Your task to perform on an android device: I want to use GoogleFit app.
Image 0: 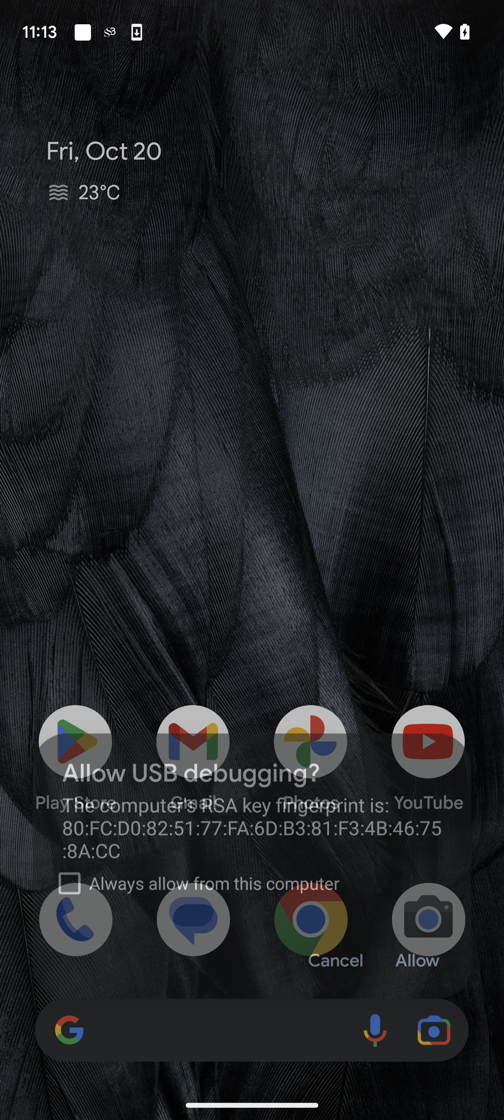
Open GoogleFit app.
Step 0: open app "Fit"
Image 1: 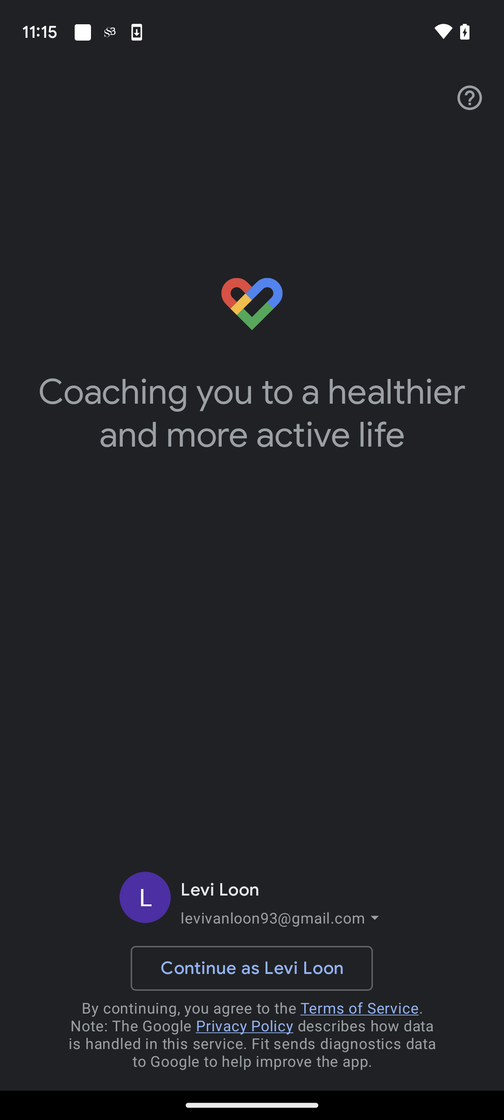
Click on Continue as Levi Loon option on the bottom of the screen.
Step 1: click (252, 968)
Image 2: 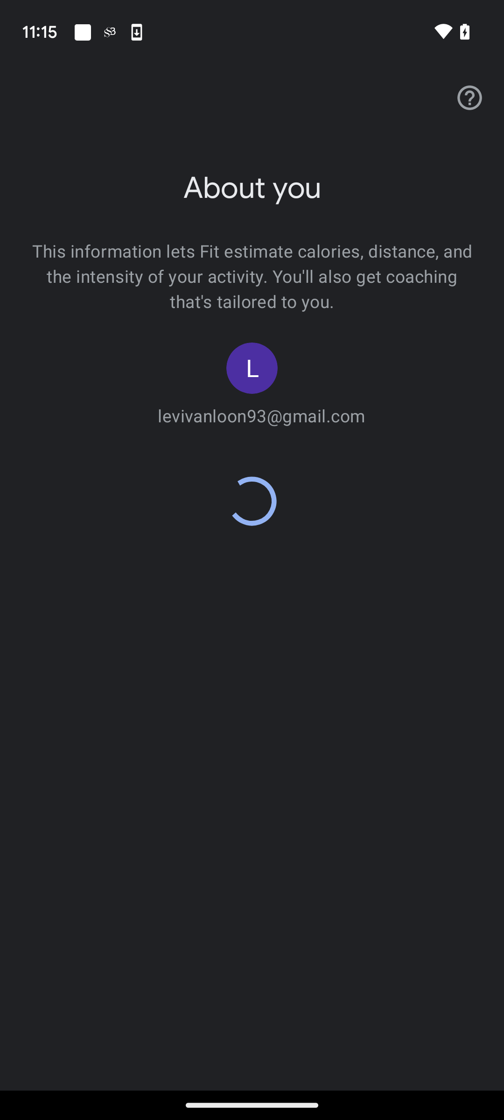
Click on Continue as Levi Loon option on the bottom of the screen.
Step 2: wait
Image 3: 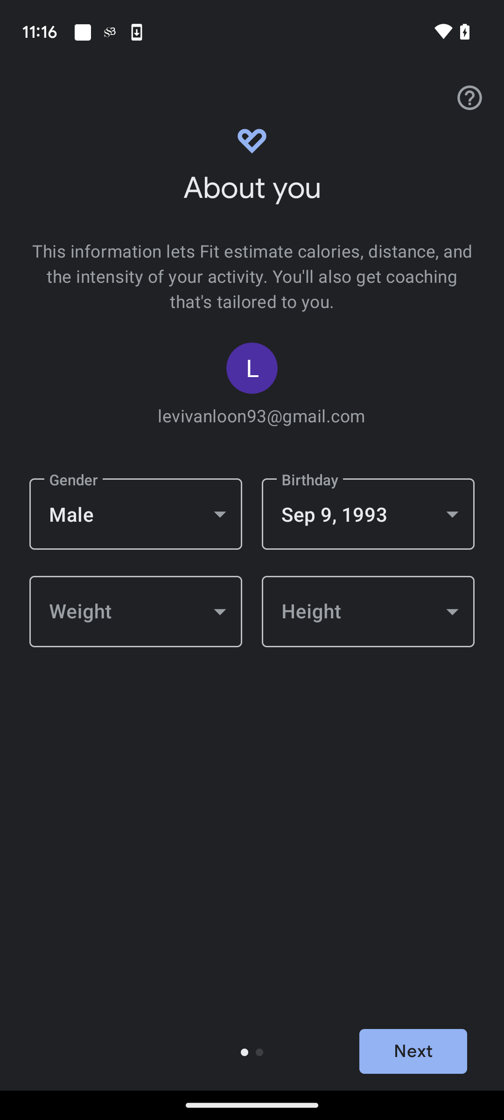
Click on weight drop down menu.
Step 3: click (136, 611)
Image 4: 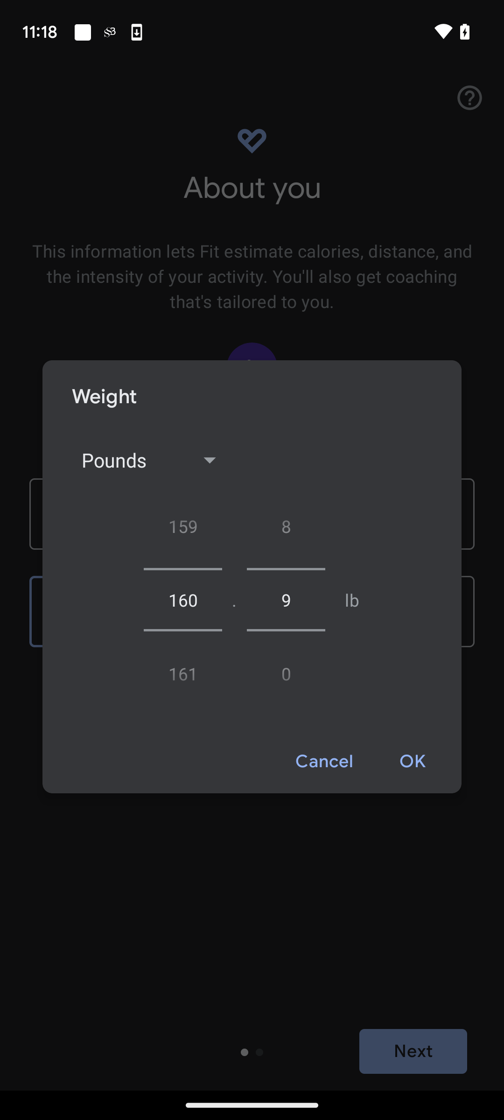
Click on Pounds drop down button.
Step 4: click (114, 460)
Image 5: 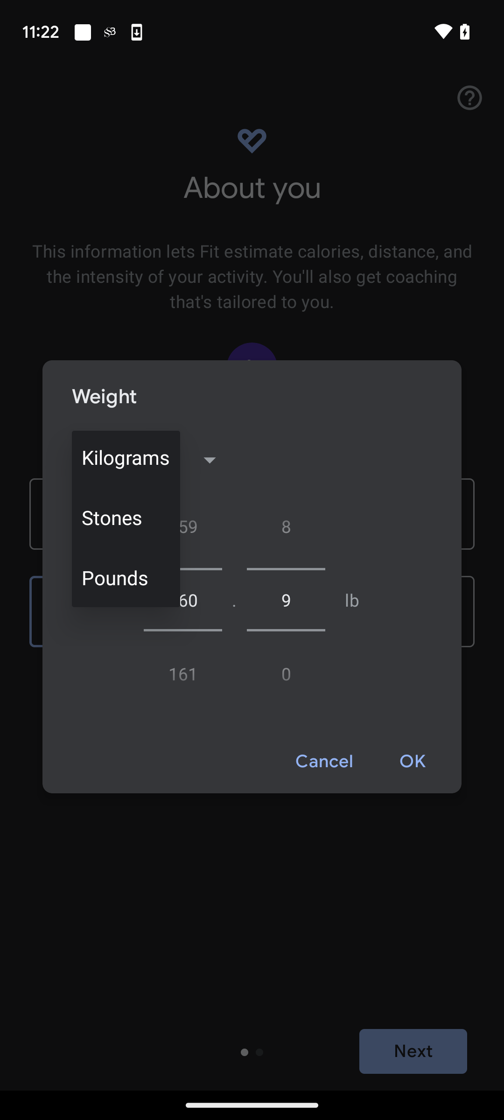
Click on Kilograms.
Step 5: click (126, 458)
Image 6: 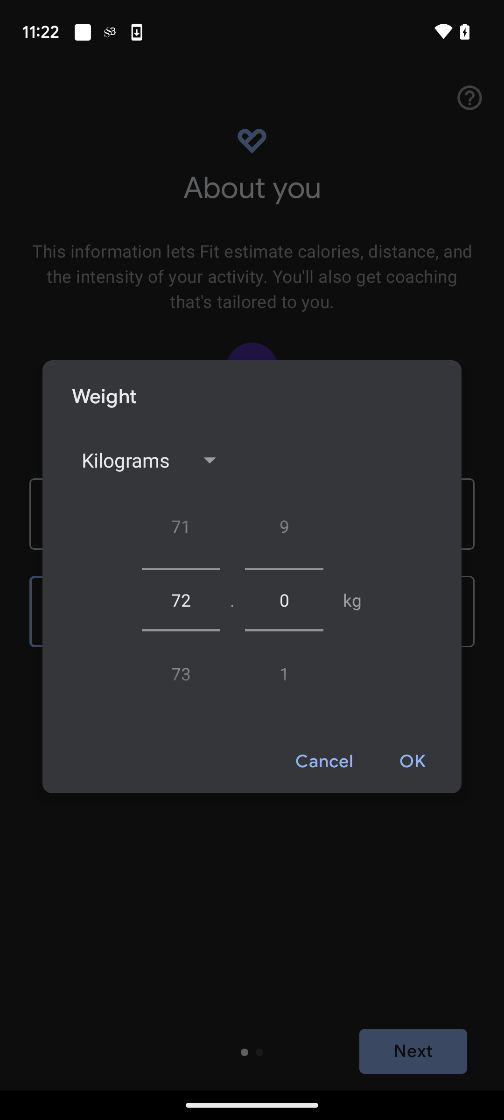
Scroll down to choose 69 instead of 72.
Step 6: scroll up
Image 7: 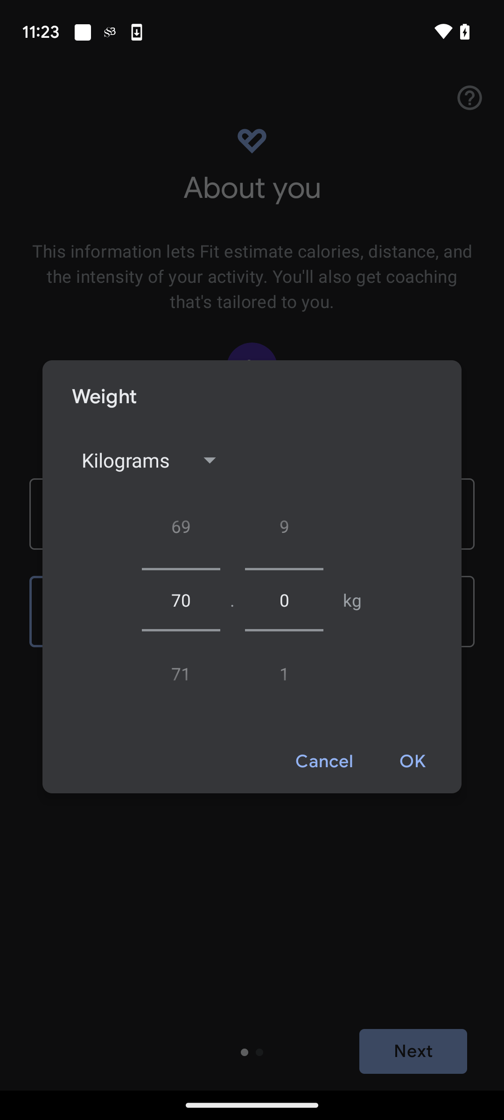
Scroll down to choose 69 instead of 72.
Step 7: scroll up
Image 8: 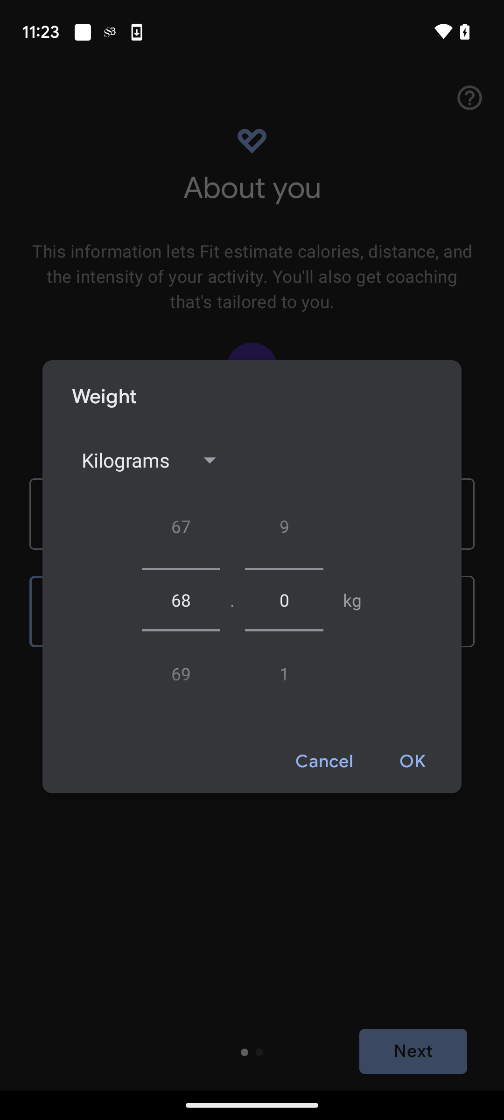
Click on OK button.
Step 8: click (413, 762)
Image 10: 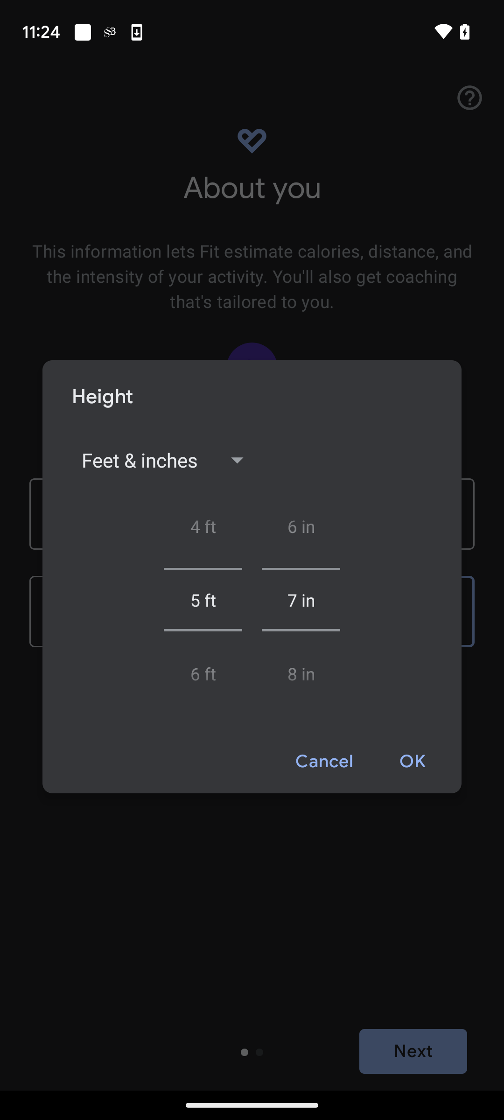
Click on Feet & Inches drop down button.
Step 10: click (140, 460)
Image 11: 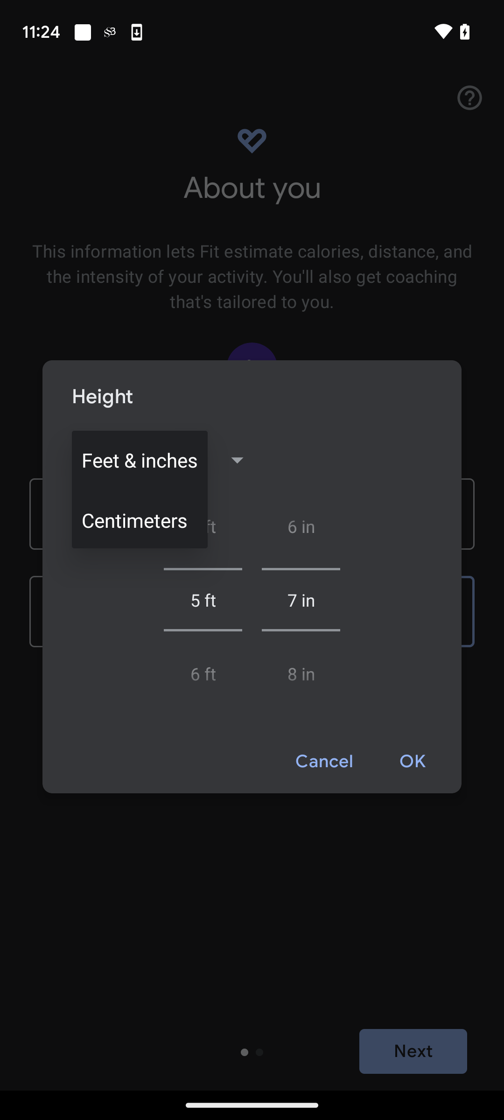
Click on centimeters.
Step 11: click (140, 519)
Image 12: 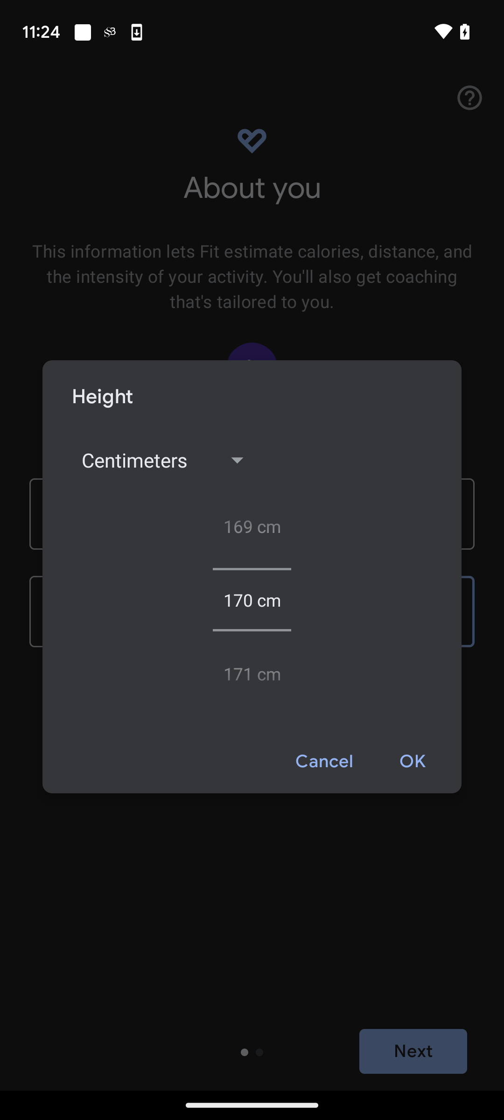
Swipe up to choose 180 cm instead of 170 cm.
Step 12: scroll down
Image 13: 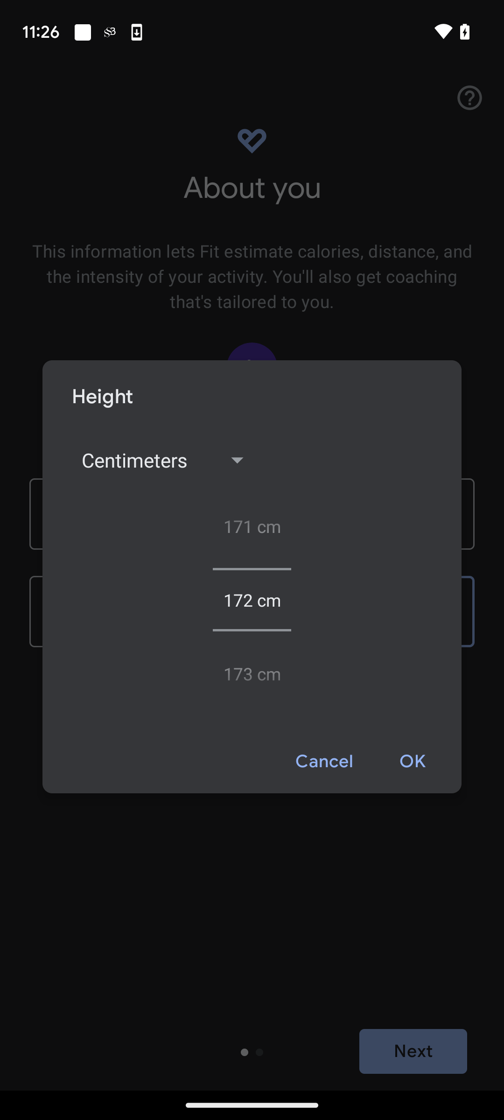
Swipe up to choose 180 cm instead of 170 cm.
Step 13: scroll down
Image 14: 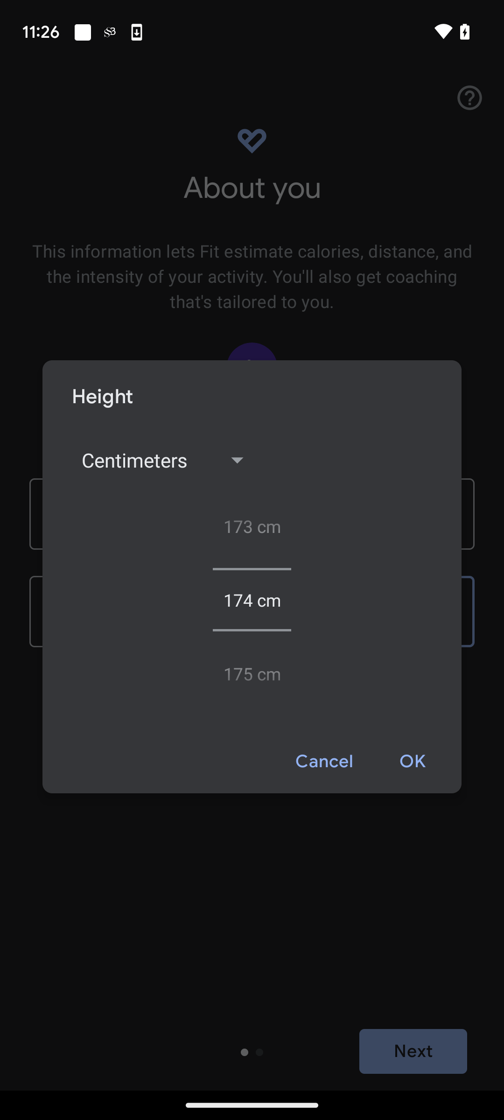
Swipe up to choose 180 cm instead of 170 cm.
Step 14: scroll down
Image 15: 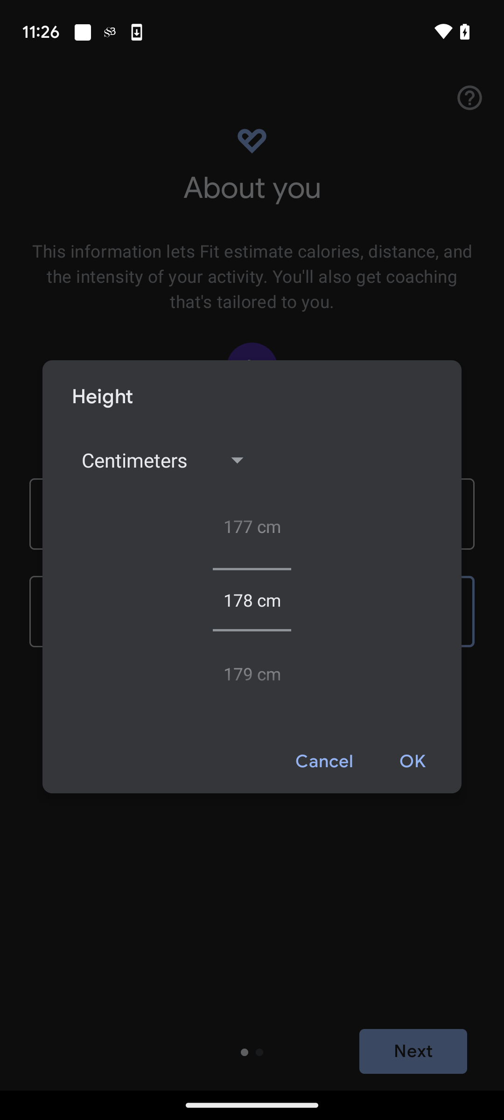
Swipe up to choose 180 cm instead of 170 cm.
Step 15: scroll down
Image 16: 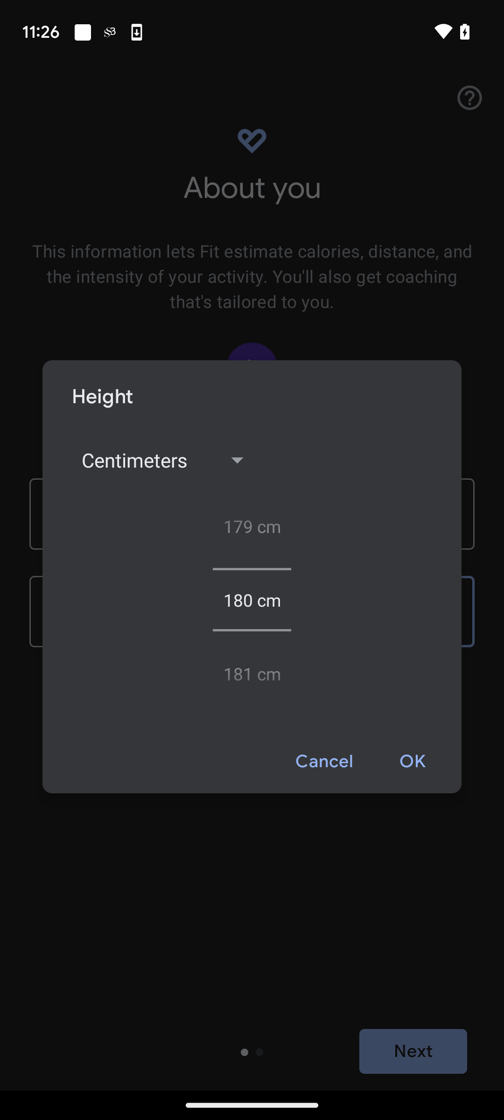
Click on OK button.
Step 16: click (413, 762)
Image 18: 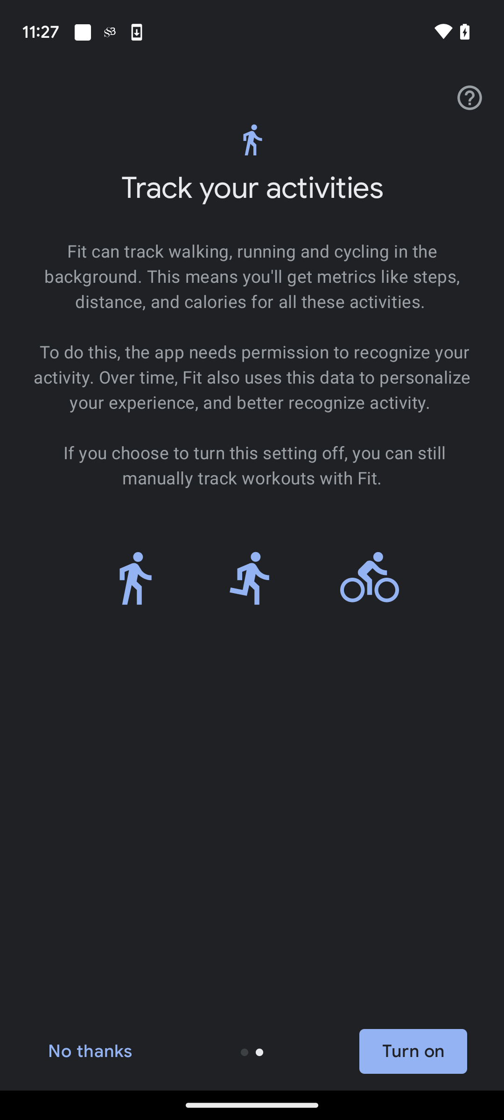
Click on Turn on button.
Step 18: click (413, 1051)
Image 19: 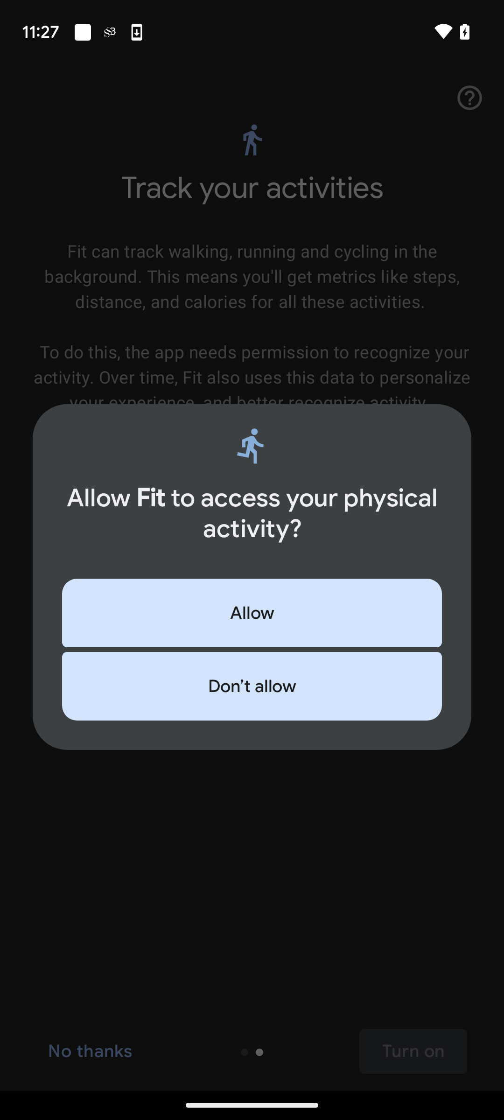
Click on allow button.
Step 19: click (252, 613)
Image 20: 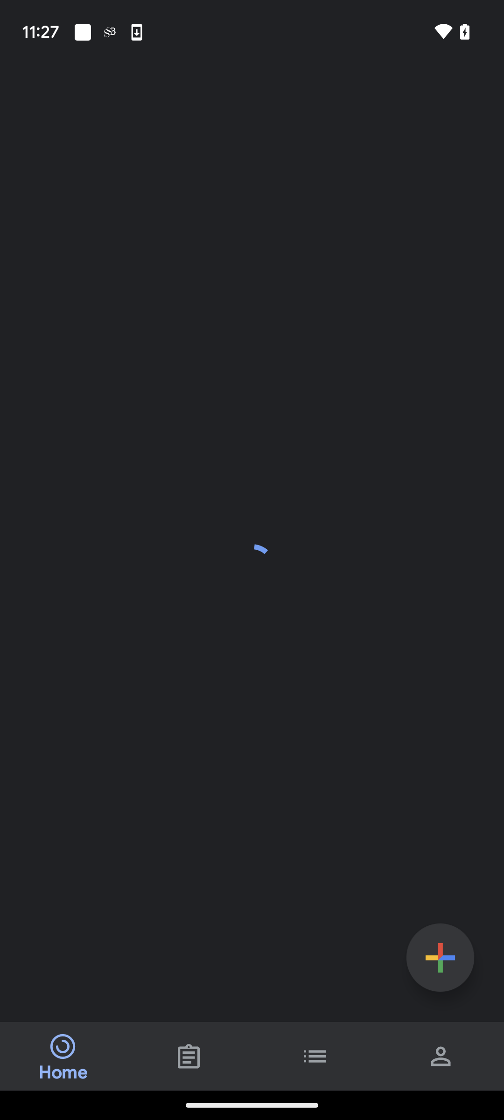
Click on allow button.
Step 20: wait